Your task to perform on an android device: View all my contacts in the contacts app.
Image 0: 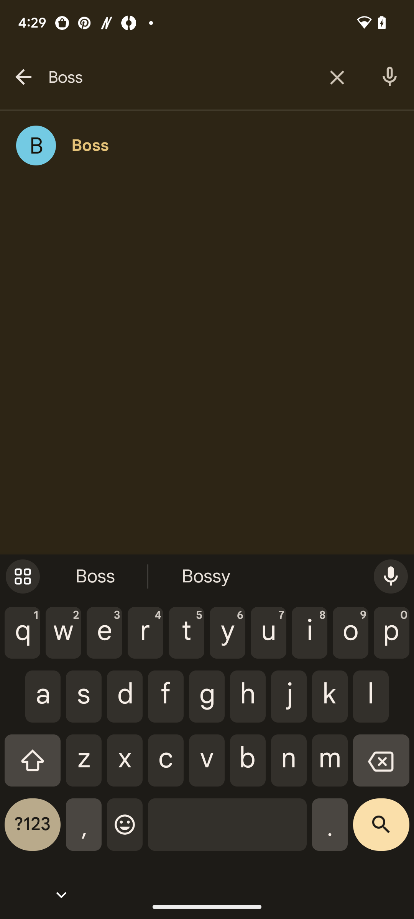
Go back to the contacts page.
Step 0: press back button
Image 1: 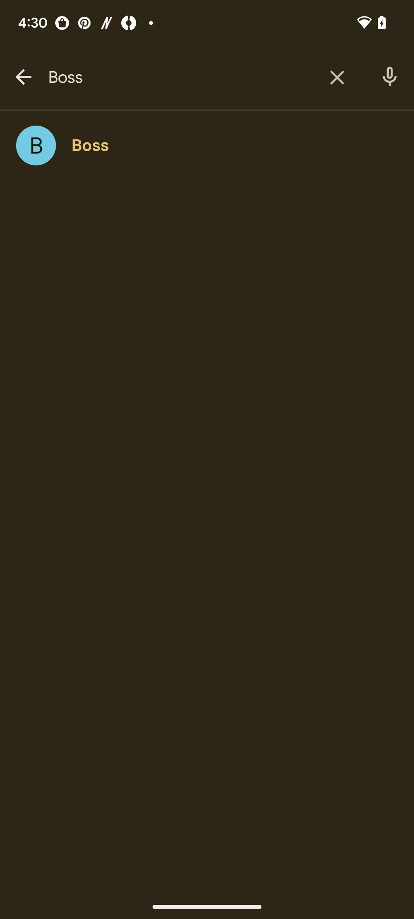
Go back to the contacts page.
Step 1: wait
Image 2: 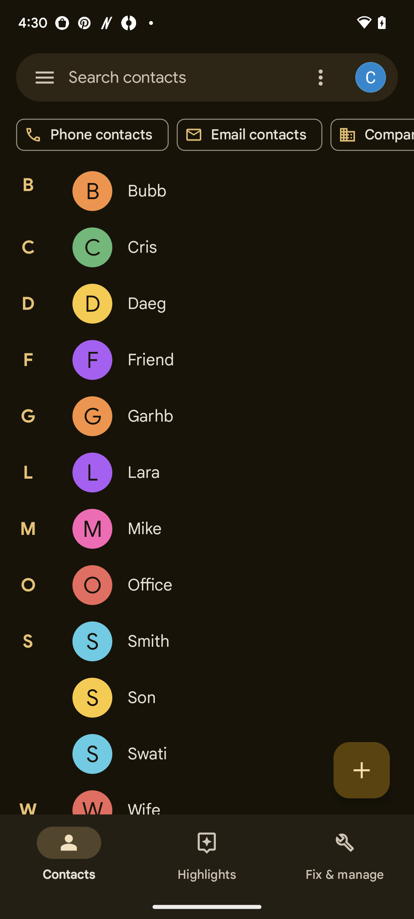
Swipe up to view more contacts.
Step 2: scroll up